Your task to perform on an android device: View the review of "DuroFlex Ease Fabric Sofa" for me on the Amazon app.
Image 0: 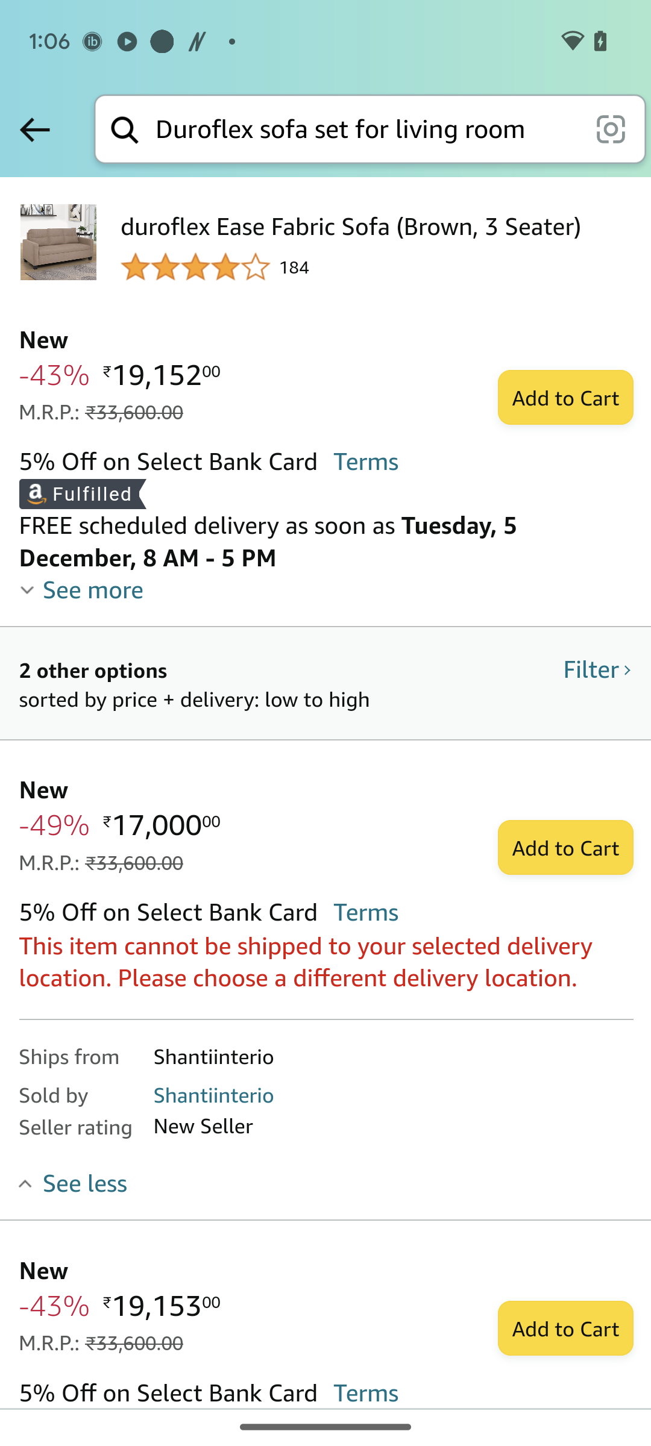
Go back to the previous page.
Step 0: press back button
Image 1: 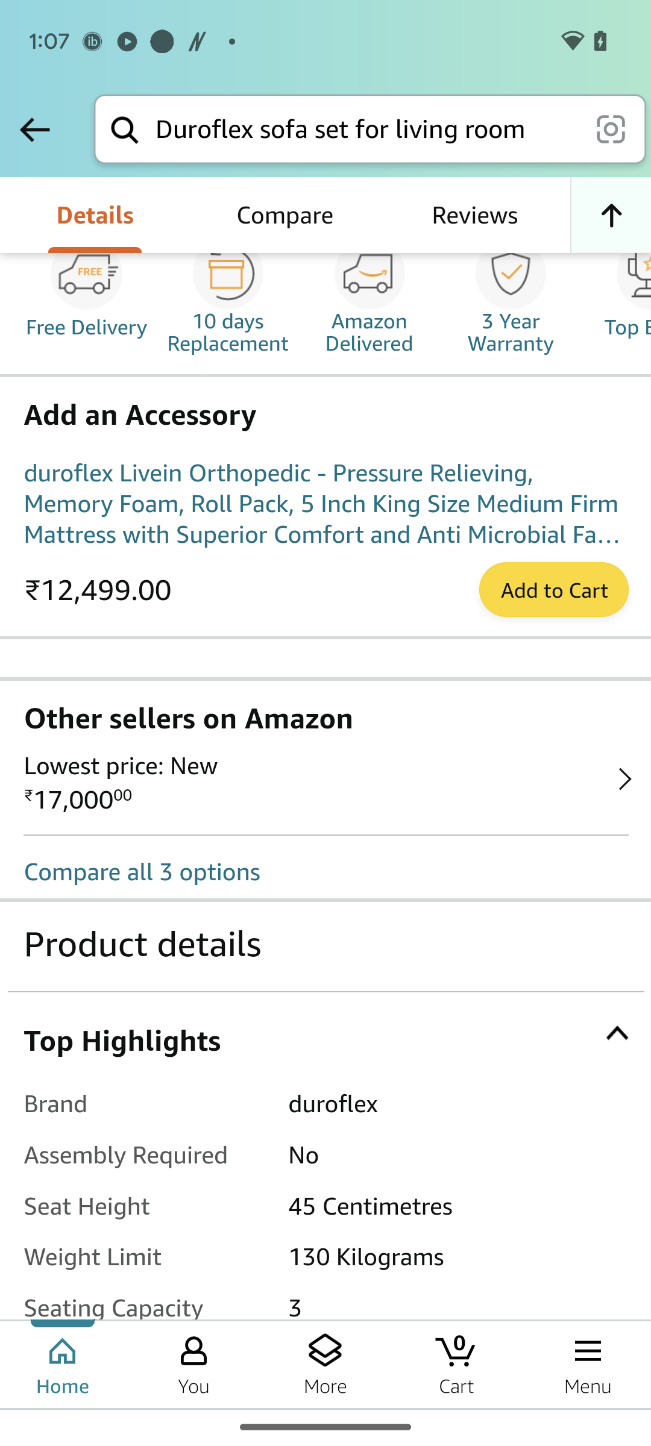
Scroll up
Step 1: click (474, 215)
Image 2: 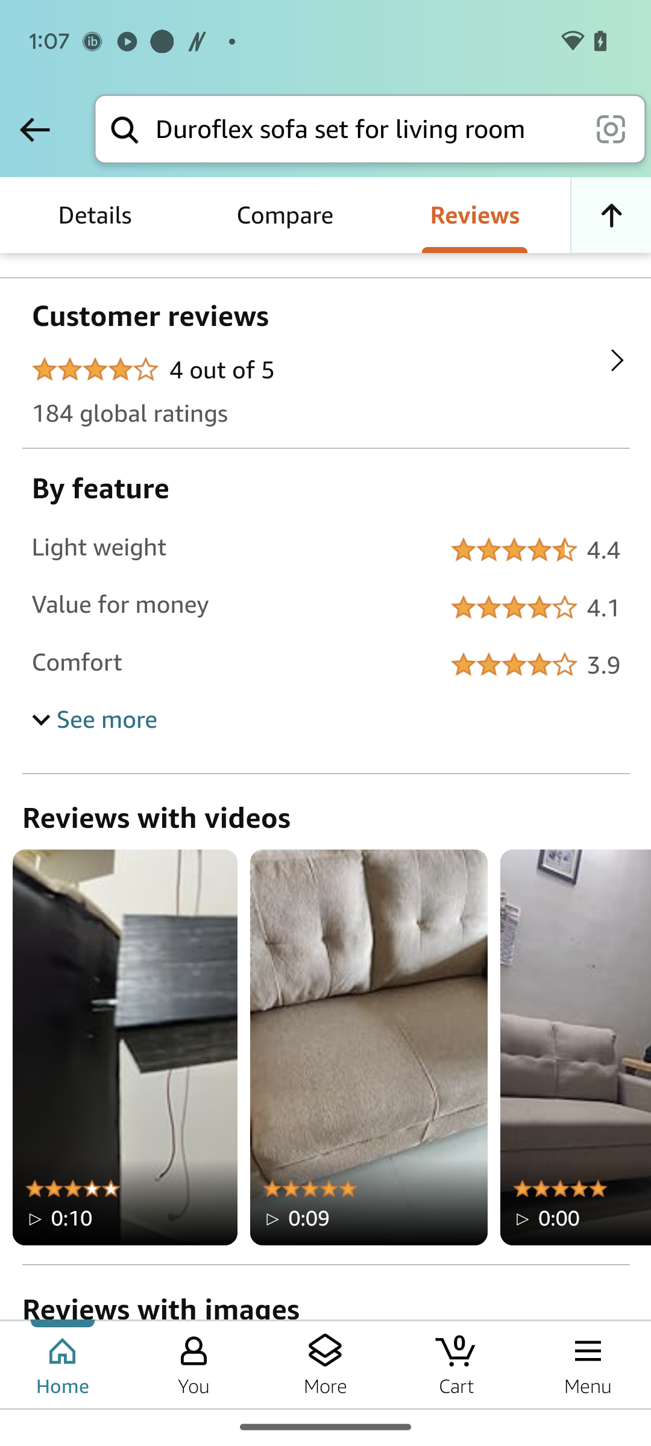
Scroll up
Step 2: scroll down